Your task to perform on an android device: Open the Clock app and set a meeting alarm for every monday at 10:30 a.m. 
Image 0: 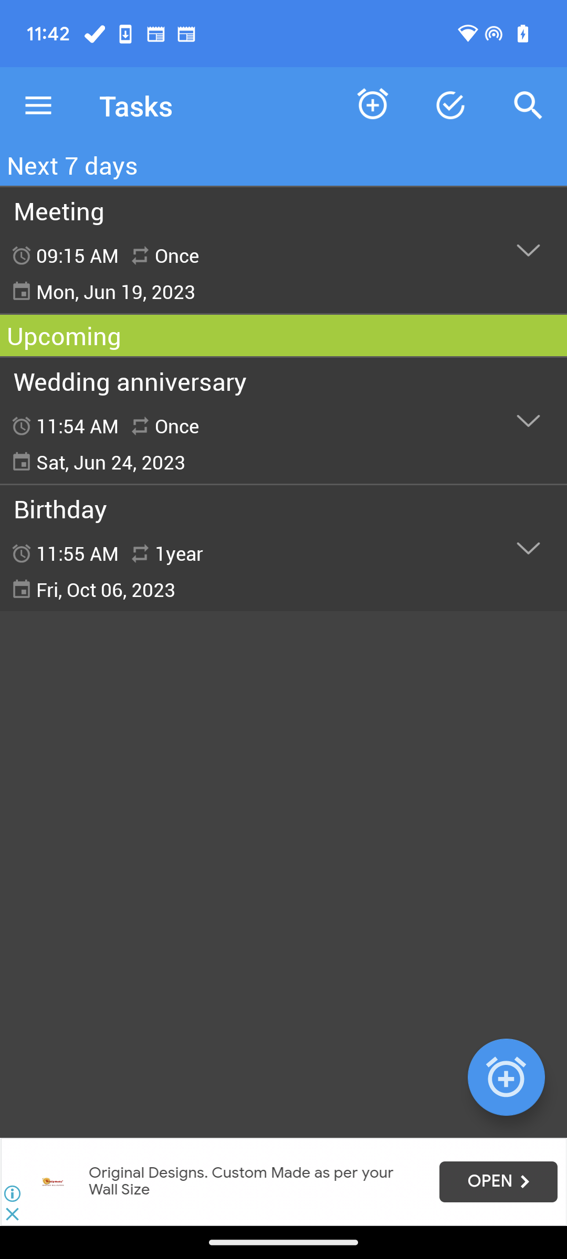
Open Clock app
Step 0: open app "Clock"
Image 2: 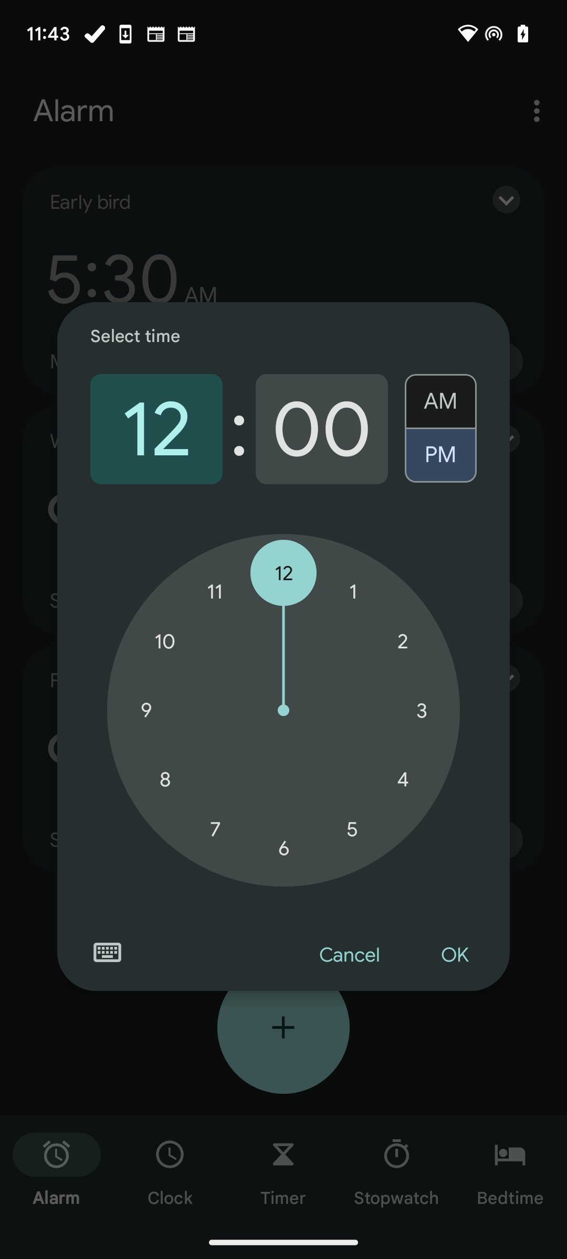
Set the hours to 10
Step 2: click (164, 642)
Image 3: 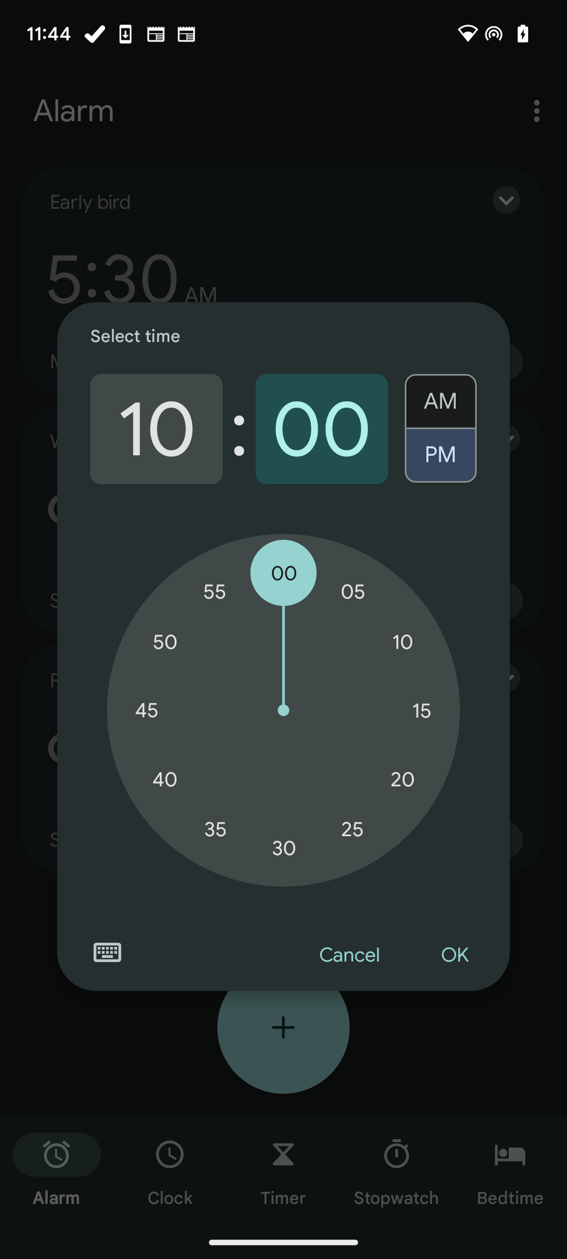
Set the minutes to 30
Step 3: click (283, 848)
Image 4: 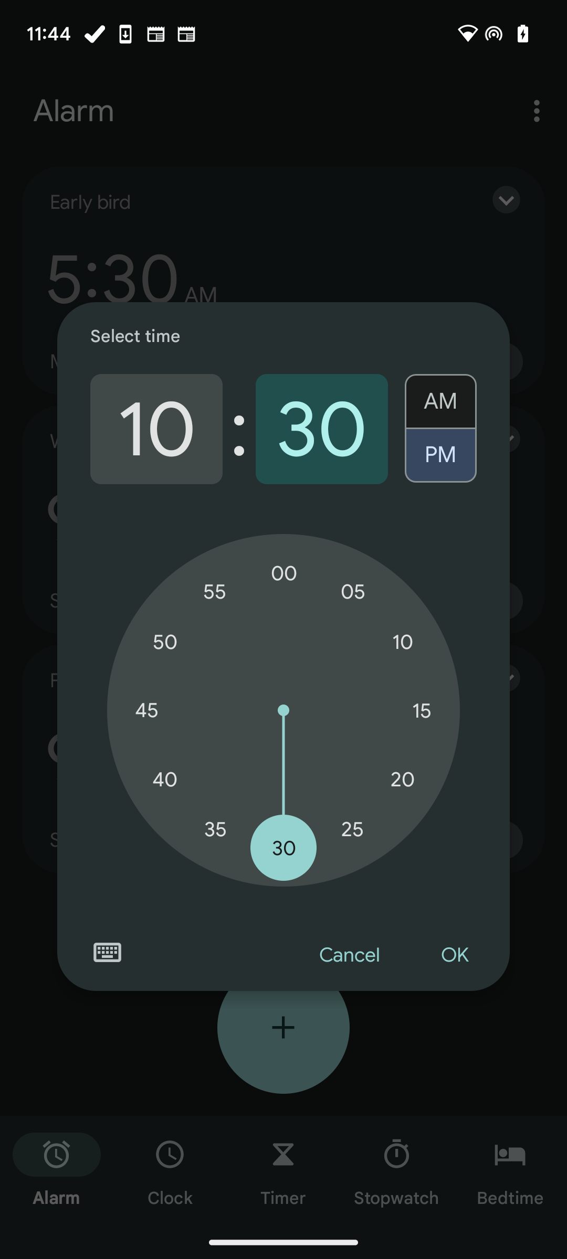
Click on AM option
Step 4: click (440, 396)
Image 5: 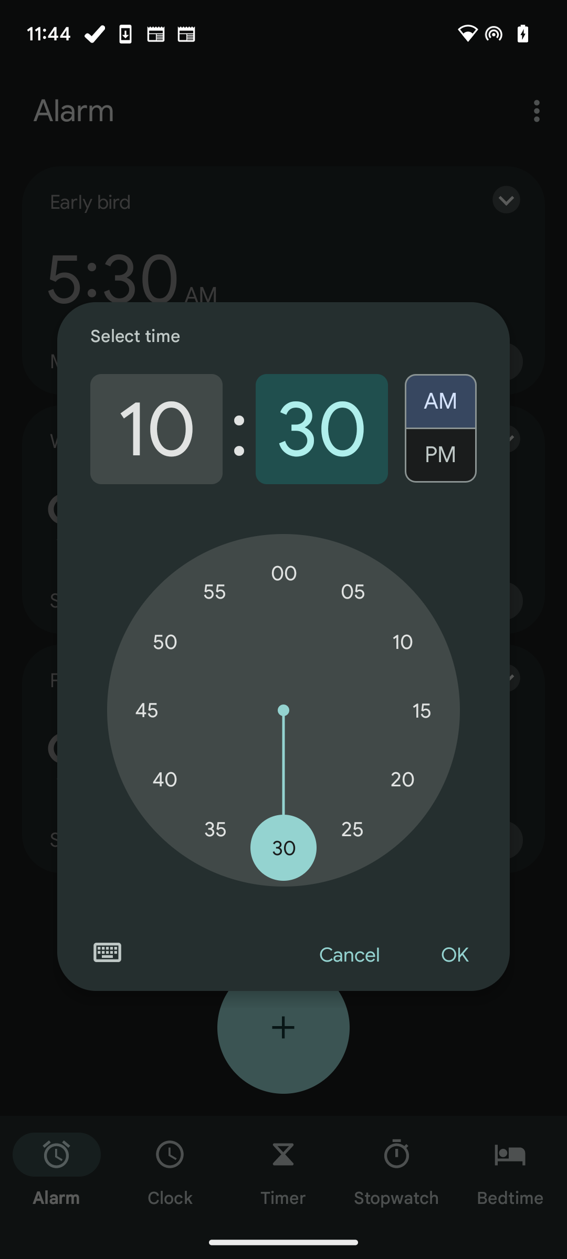
Click on the OK button
Step 5: click (454, 955)
Image 6: 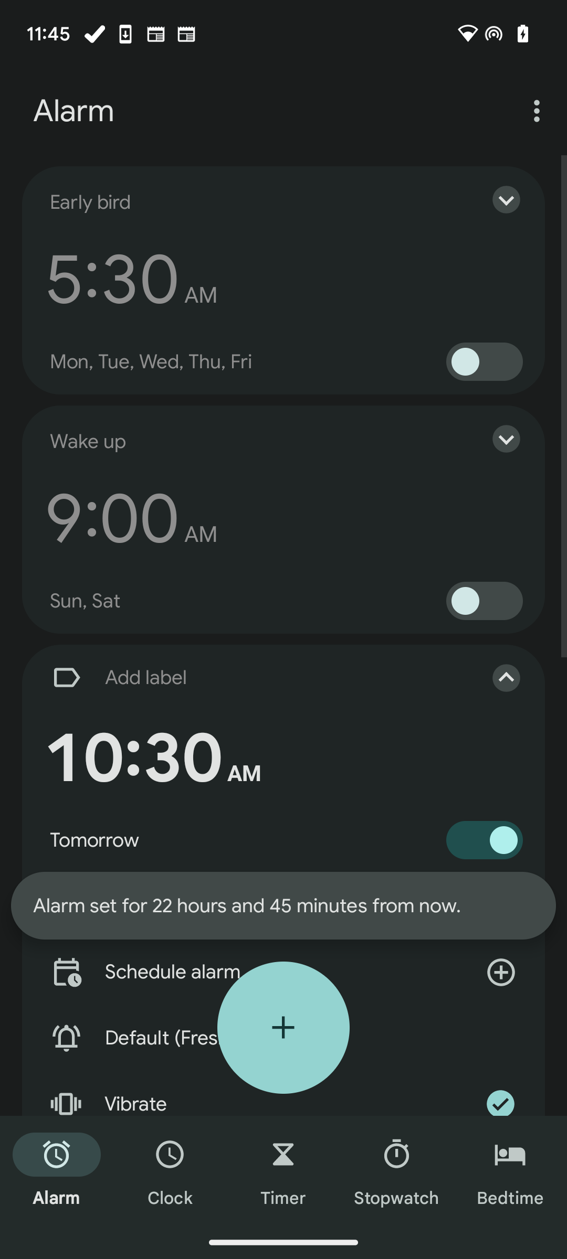
Click on the add label text box
Step 6: click (256, 678)
Image 7: 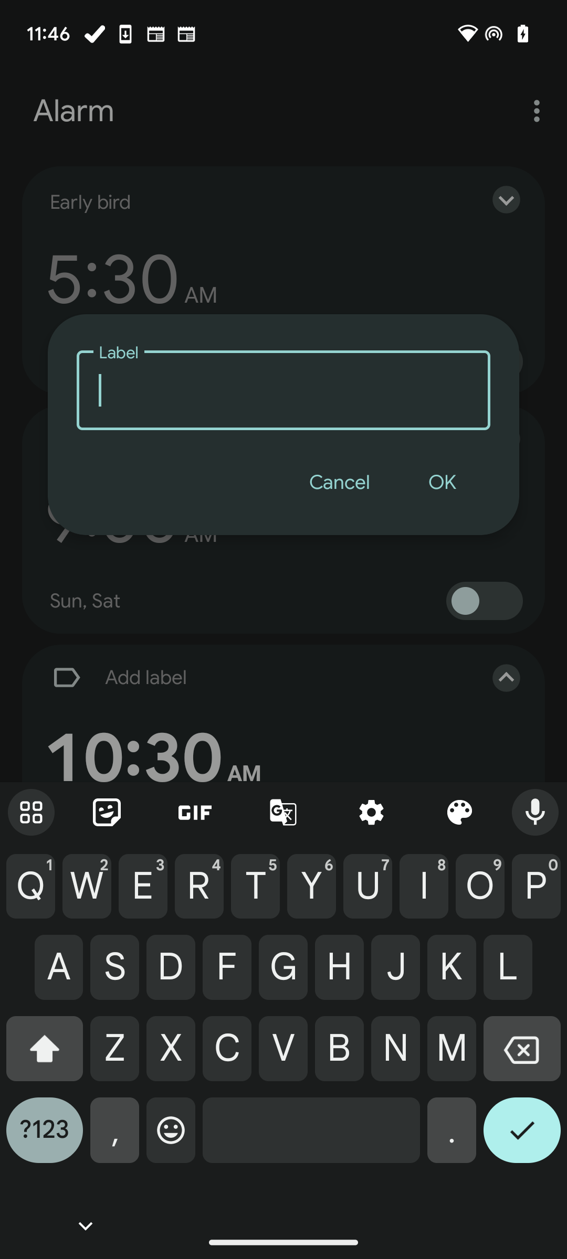
Enter label as Meeting
Step 7: type "Meeting"
Image 8: 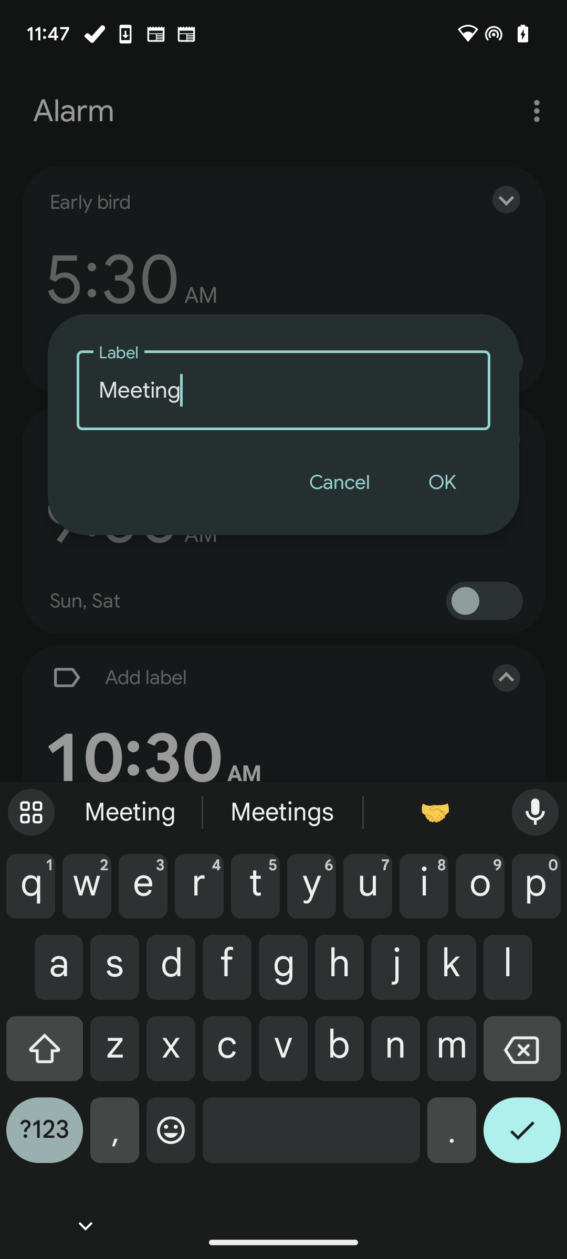
Click on the OK button
Step 8: click (442, 482)
Image 9: 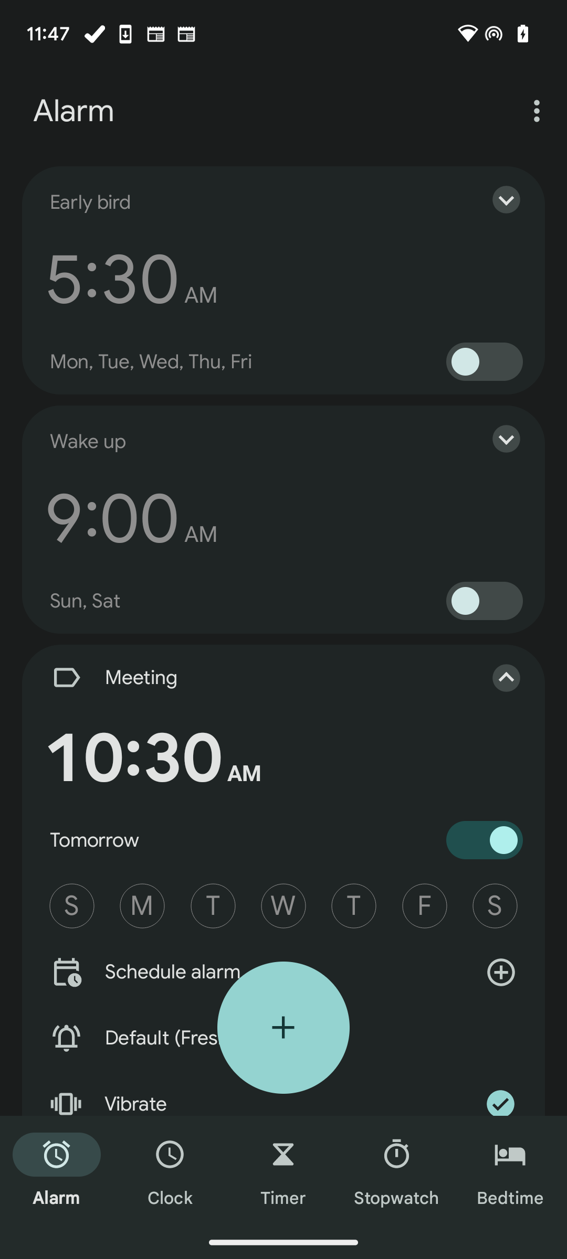
Select the day as "Monday"
Step 9: click (142, 905)